Your task to perform on an android device: I want to add Black+Decker Glass Blen to the cart in the Mega Hardware app because it appears to be a fantastic deal.
Image 0: 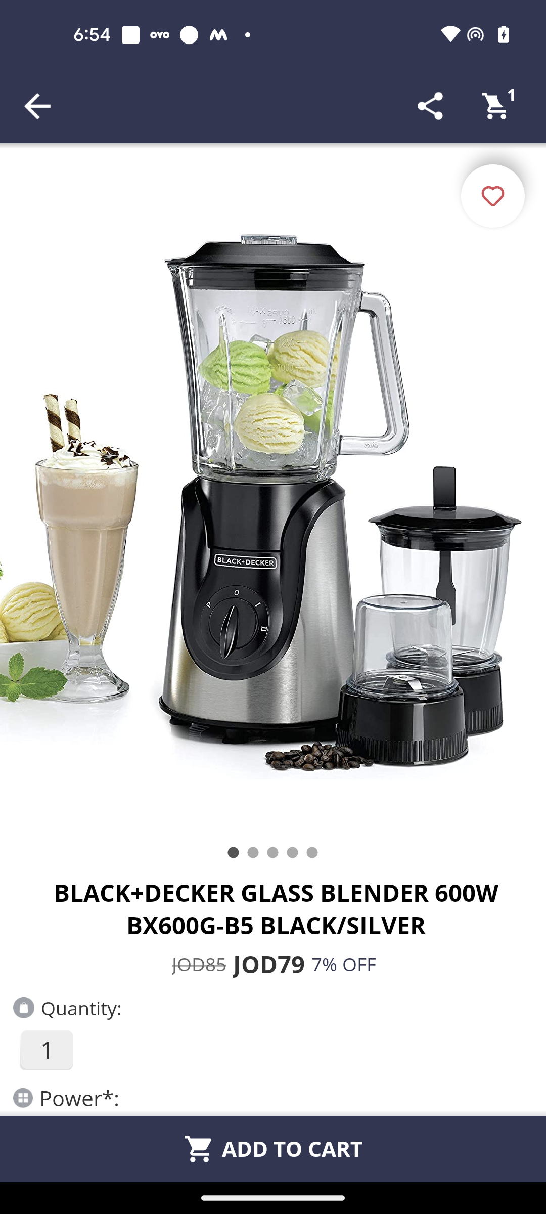
Click on the Add to Cart button
Step 0: click (292, 1148)
Image 1: 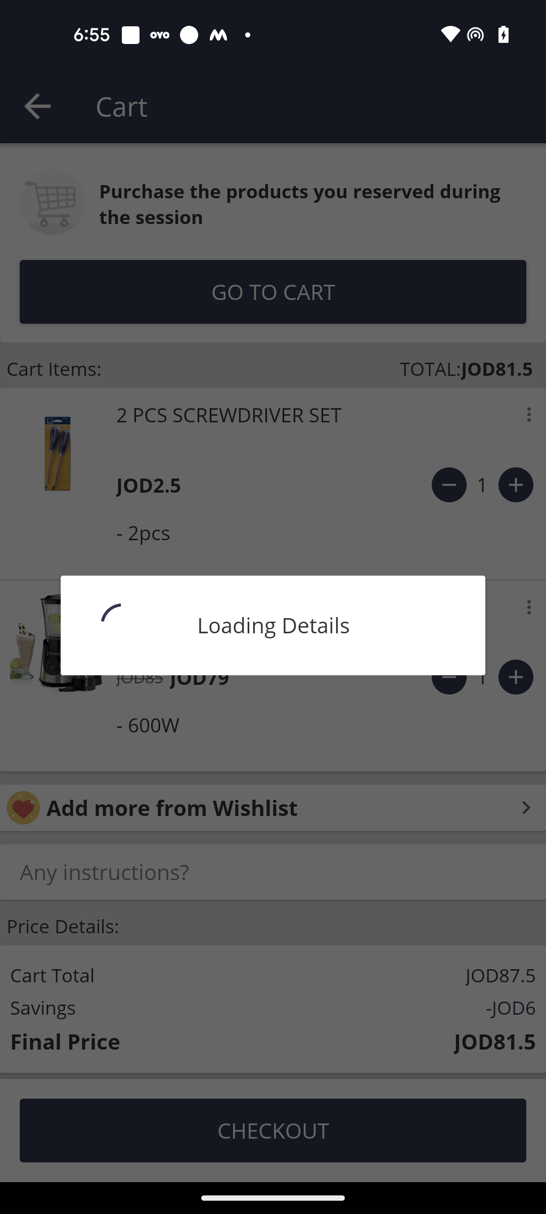
Click on the Add to Cart button
Step 1: wait